Your task to perform on an android device: I like the second item on the list, so read the user reviews on it.
Image 0: 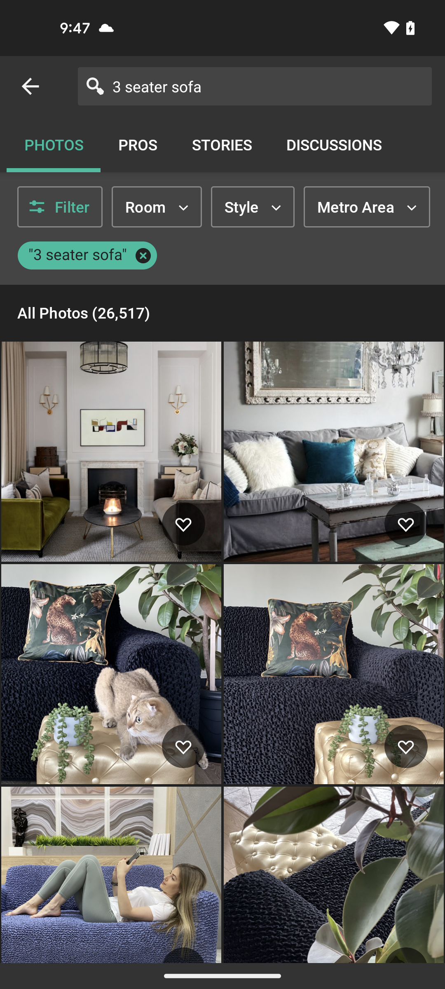
click on the second product on the list
Step 0: click (334, 451)
Image 2: 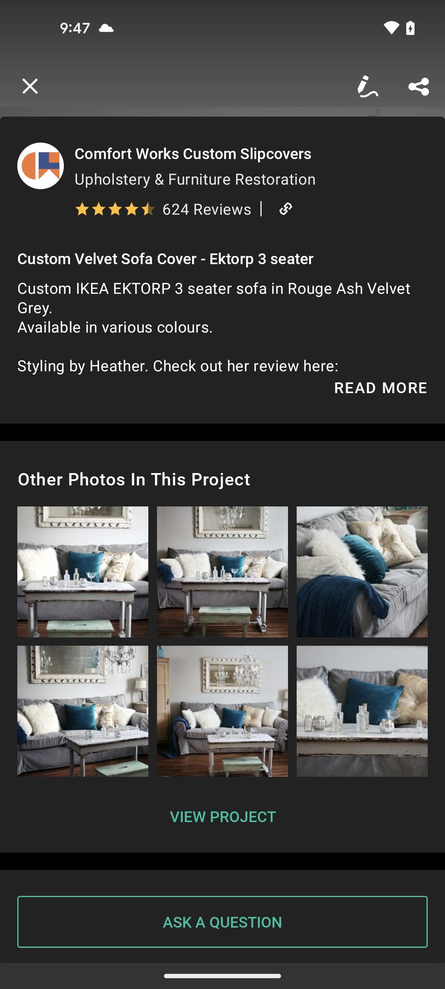
click on read more option under reviews
Step 2: click (381, 387)